Your task to perform on an android device: I want to add first photo from google photos on the presentation's second slide using the power point app
Image 0: 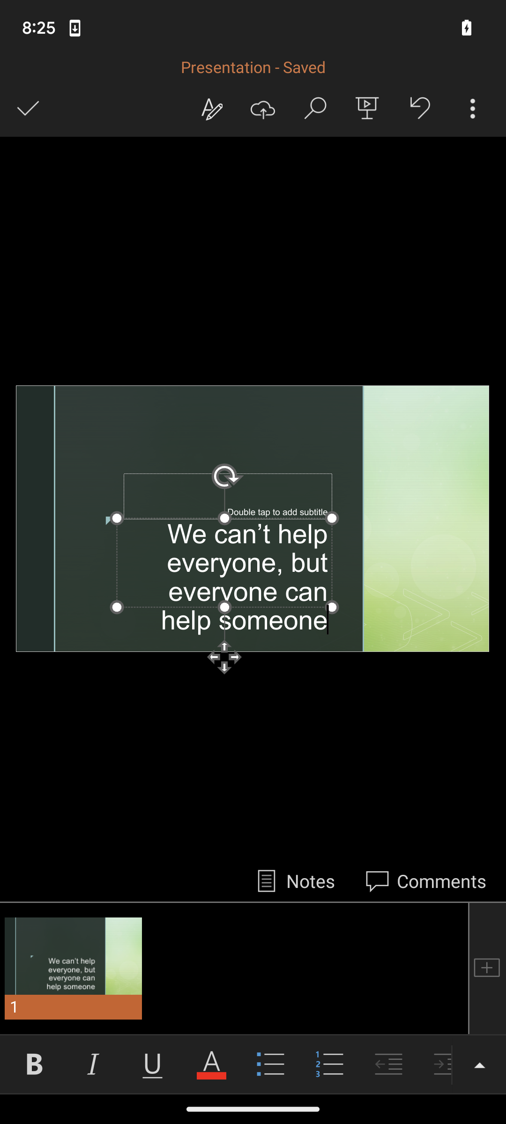
click on the plus icon ( add on) at the lower right corner of the screen to add new slide 
Step 0: click (487, 969)
Image 1: 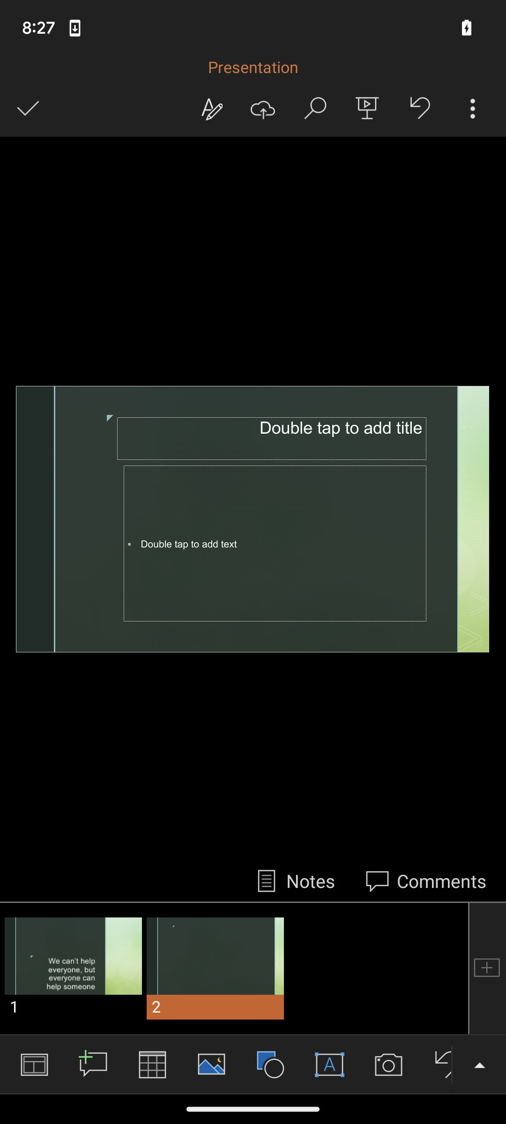
click on the insert icon ( pen image ) at the top of the screen to add an image 
Step 1: click (210, 108)
Image 2: 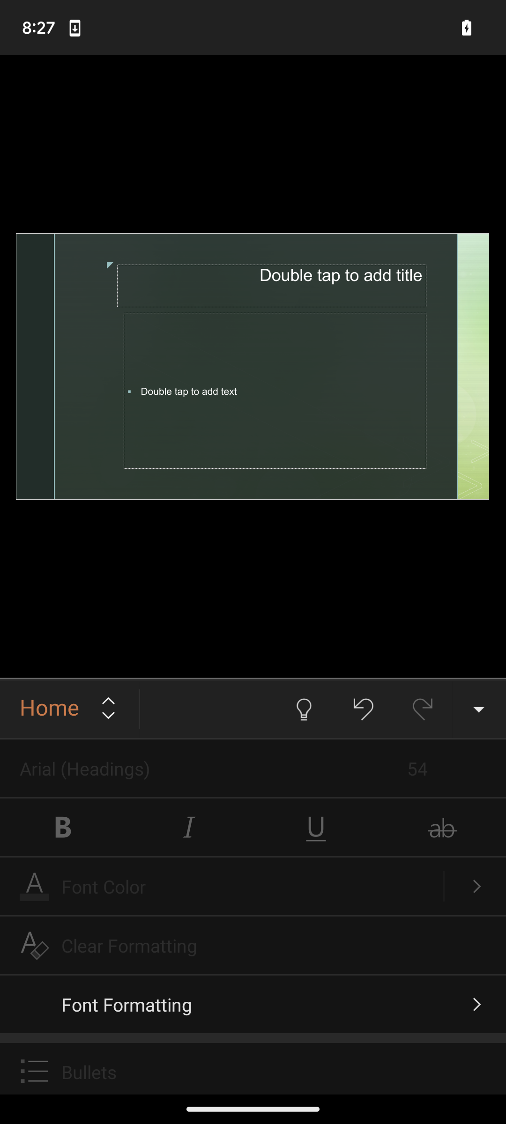
click on home button at the  lower left corner of the screen to insert an image 
Step 2: click (69, 709)
Image 3: 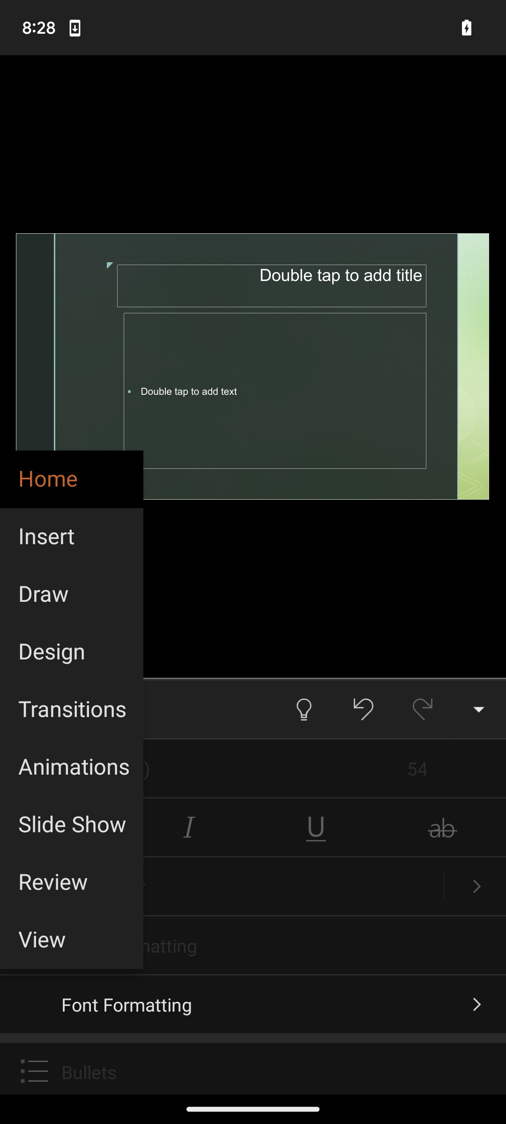
click on Insert button ( top second option ) on pop up window at left corner of the screen 
Step 3: click (71, 537)
Image 4: 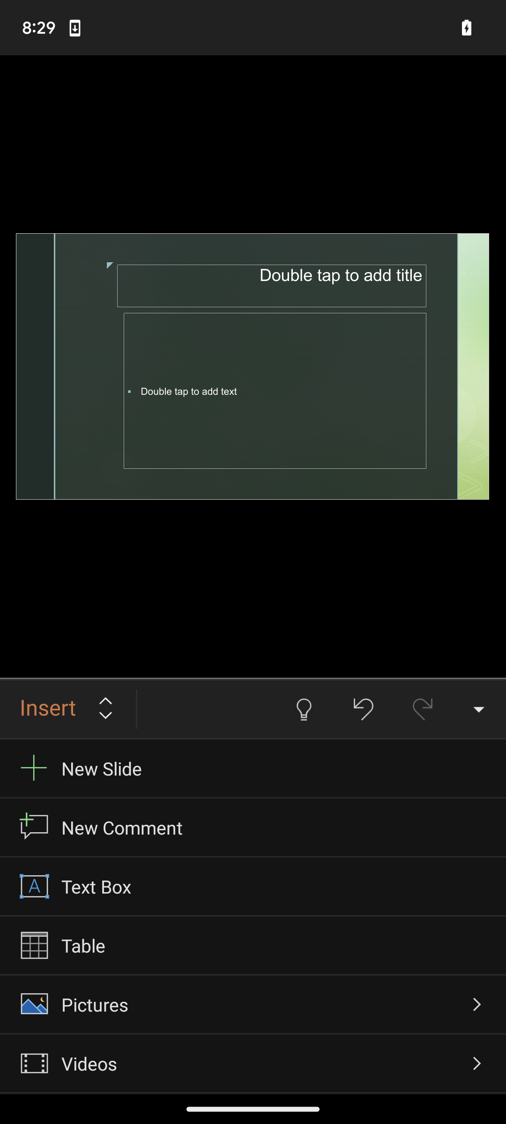
choose pictures ( last second option) from pop up window at bottom of the screen 
Step 4: click (253, 1004)
Image 5: 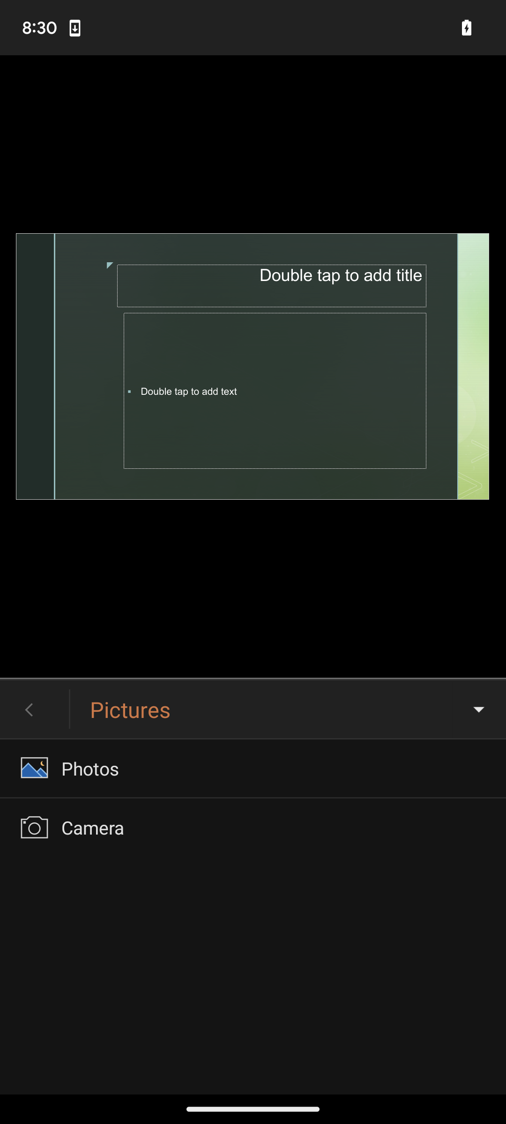
choose photos ( first option ) on pop up window at screen 
Step 5: click (253, 768)
Image 6: 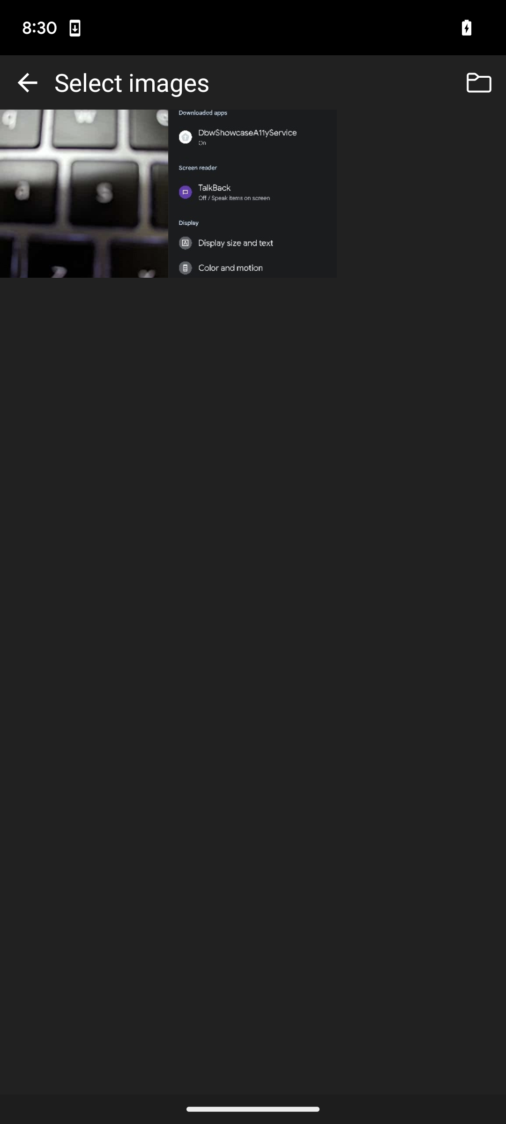
choose first image from gallery at the top of the screen to insert an image in slide 
Step 6: click (84, 193)
Image 7: 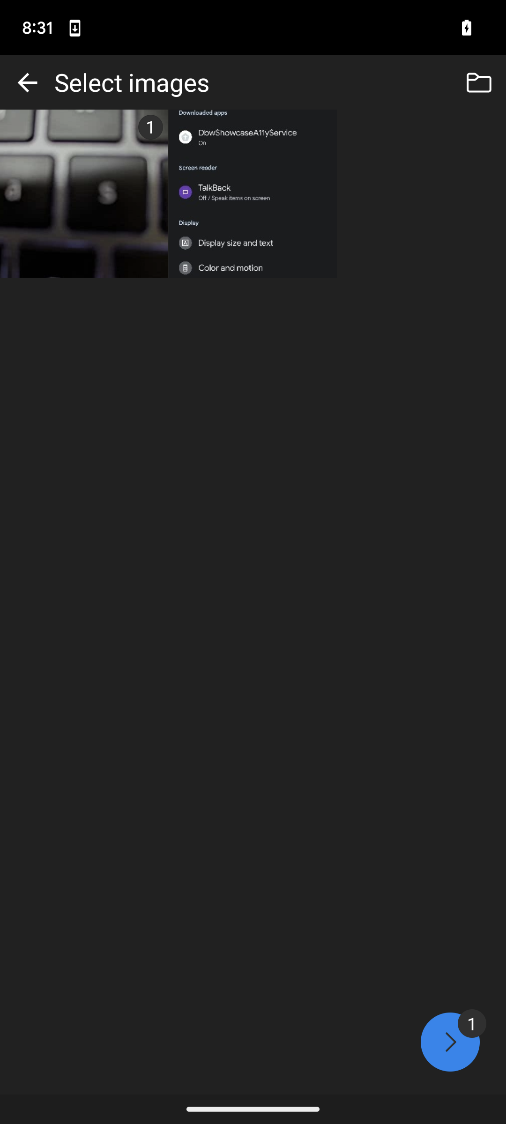
choose first image from gallery at the top of the screen to insert an image in slide 
Step 7: click (84, 193)
Image 8: 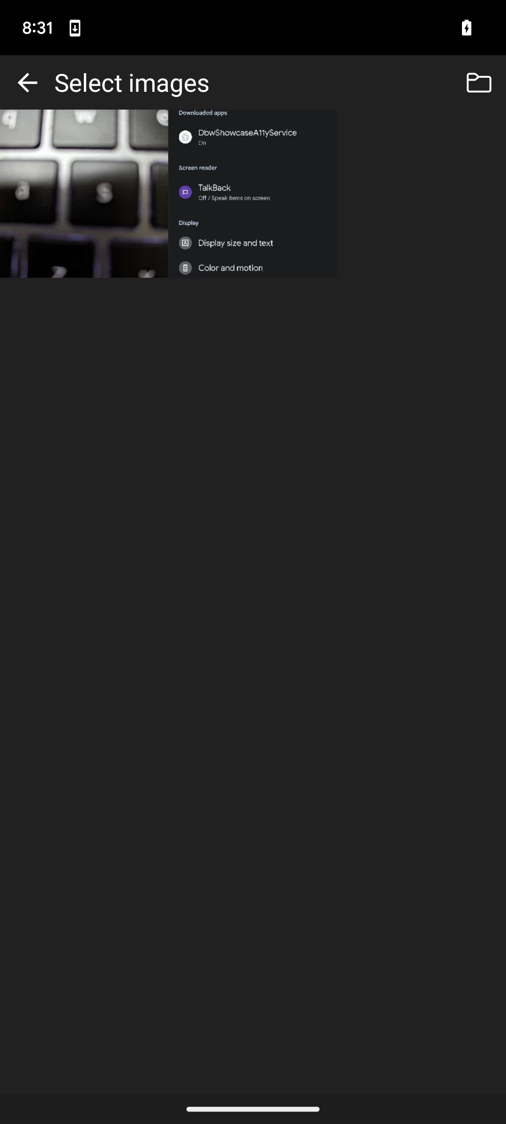
choose first image from gallery at the top of the screen to insert an image in slide 
Step 8: click (84, 193)
Image 9: 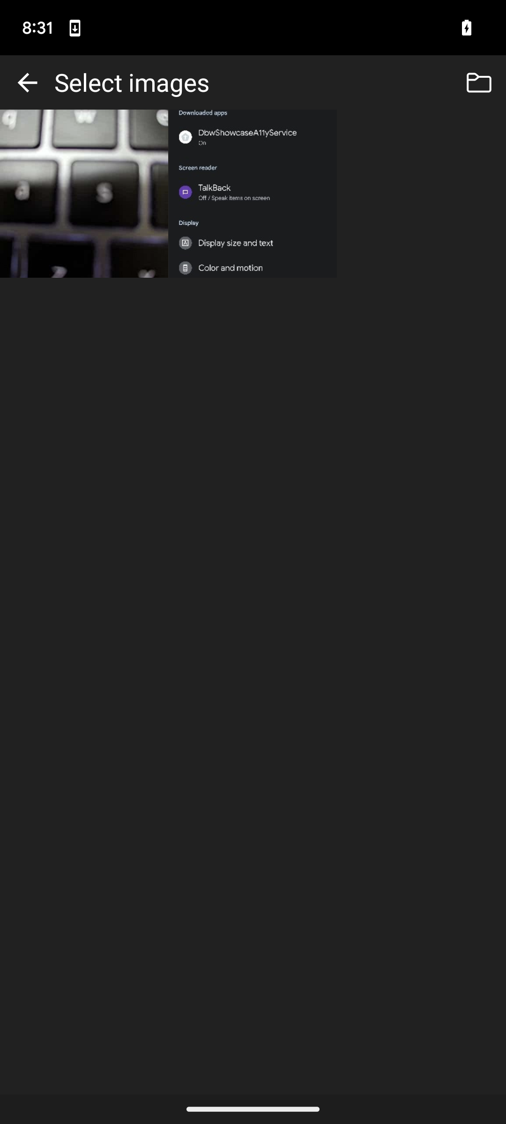
choose first image from gallery at the top of the screen to insert an image in slide 
Step 9: wait